Your task to perform on an android device: Create a stopwatch and perform a one-lap action showing time greater than 10 minutes and then stop the stopwatch
Image 1: 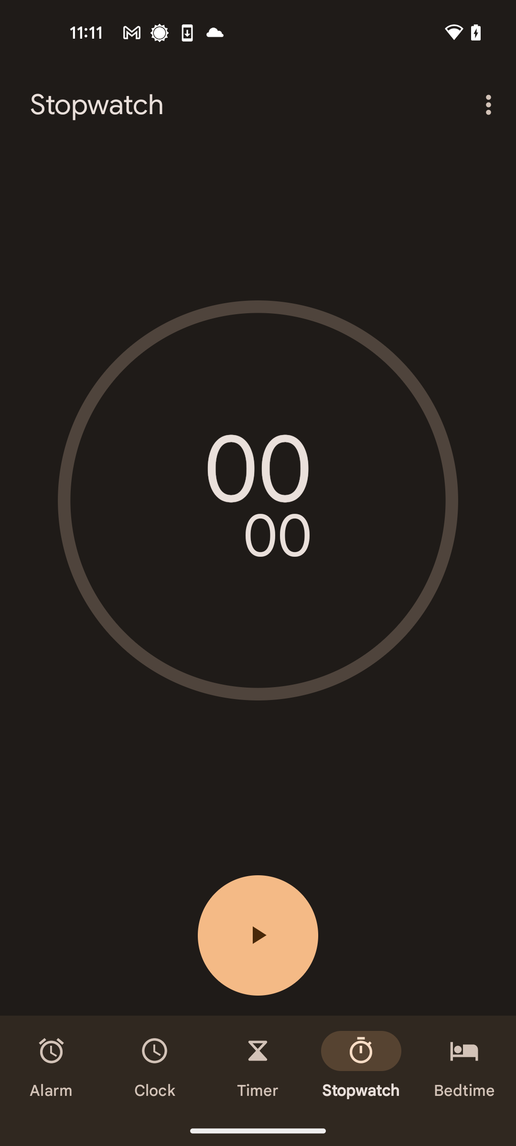
Tap on the start button
Step 1: click (258, 935)
Image 2: 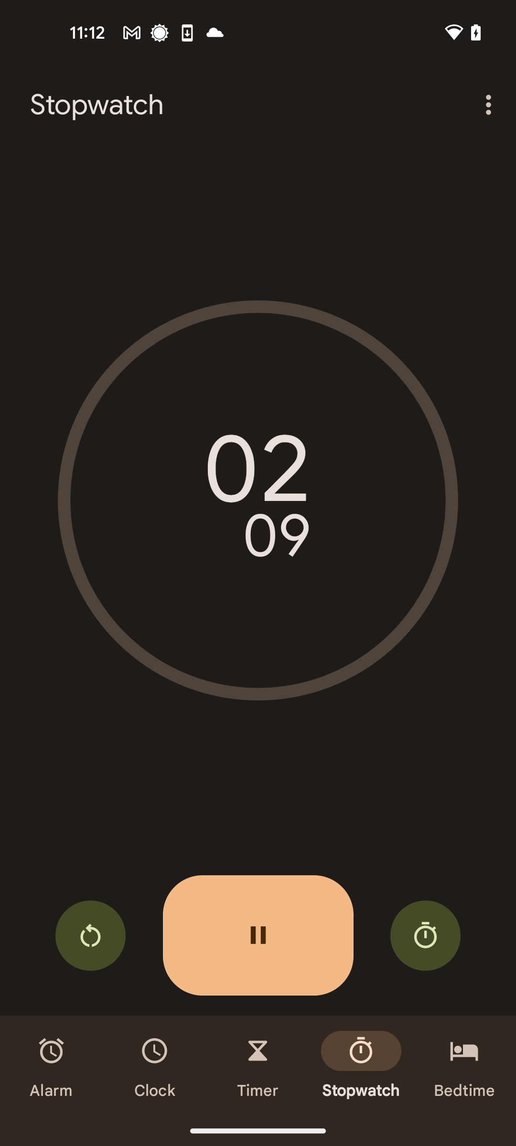
pause  the timer
Step 2: click (258, 935)